Your task to perform on an android device: I have some work deadlines, so I have to postpone my trip to Florence; therefore, save the property in the Immobiliare app.
Image 0: 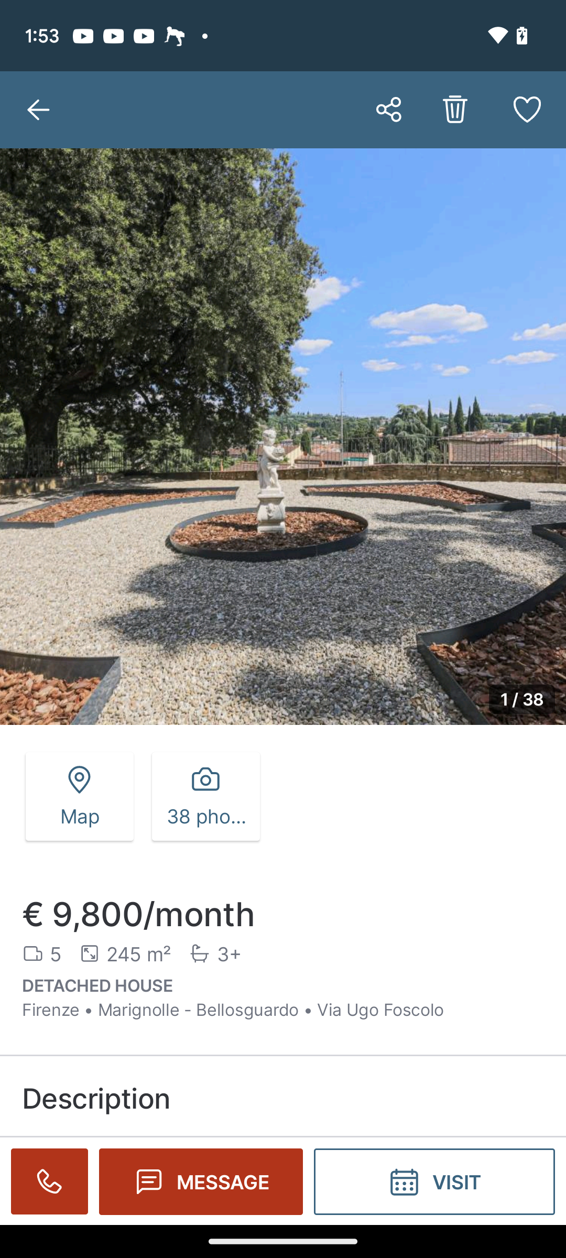
Click on the heart icon at the top right of the screen
Step 0: click (527, 110)